Your task to perform on an android device: Open the Google Contacts app and search for Monu contact from the contacts list
Image 0: 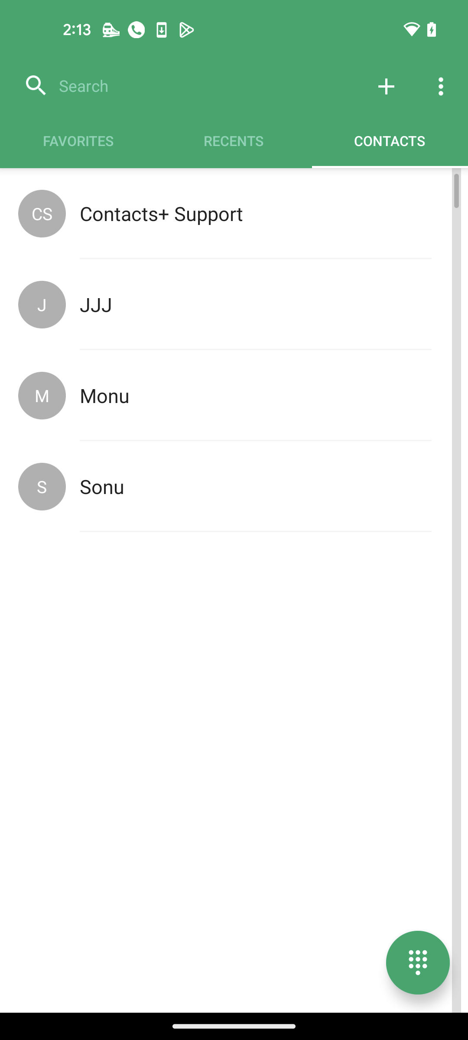
Open the Google Contacts app
Step 0: open app "Contacts"
Image 1: 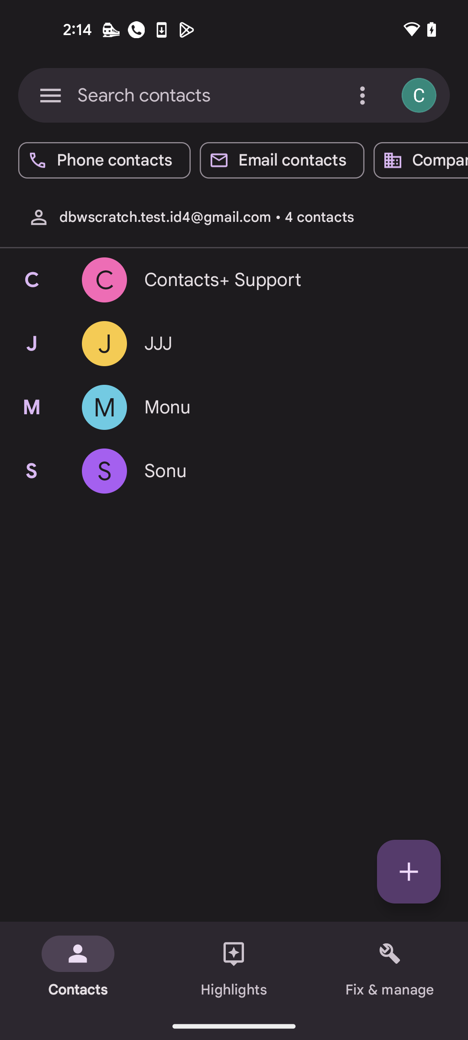
Click on the Search bar at the top of the screen
Step 1: click (144, 95)
Image 2: 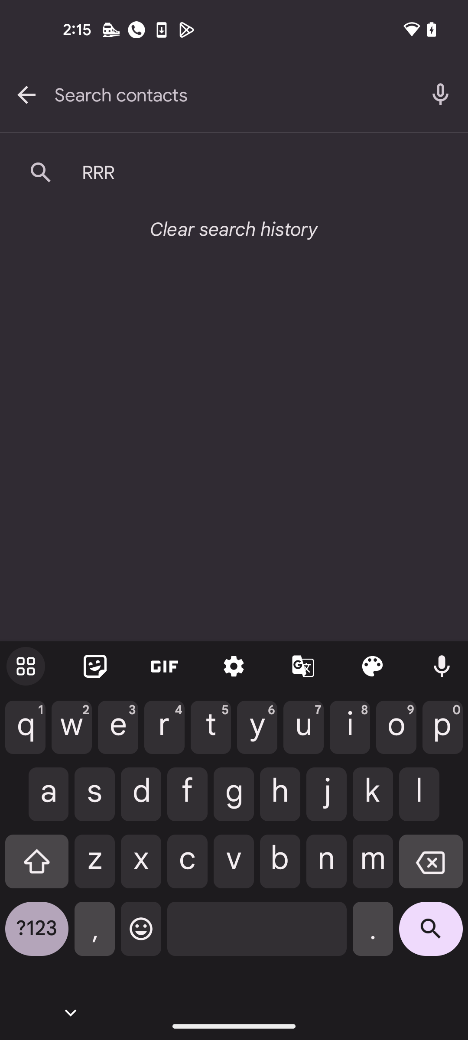
Search for the Monu
Step 2: type "Monu"
Image 3: 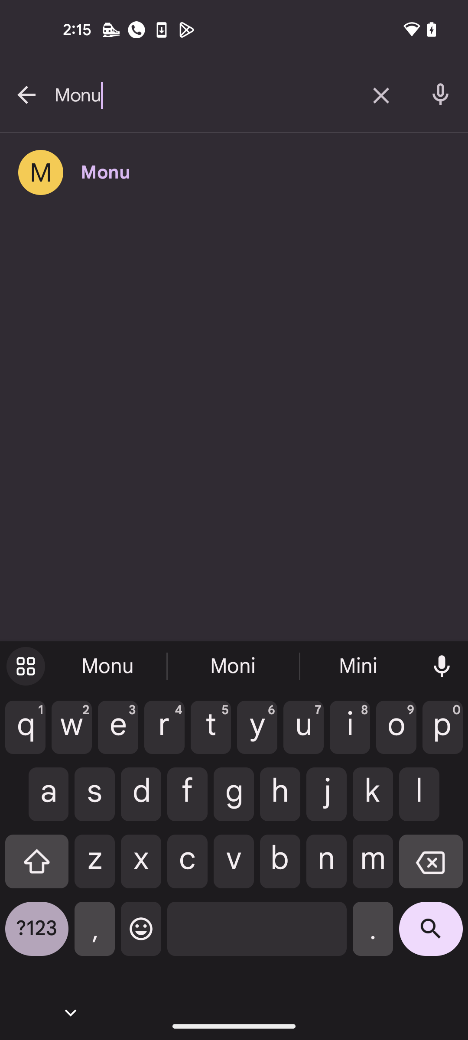
Click on first searched result
Step 3: click (104, 160)